Your task to perform on an android device: Browse for toys in the Snapdeal app.
Image 0: 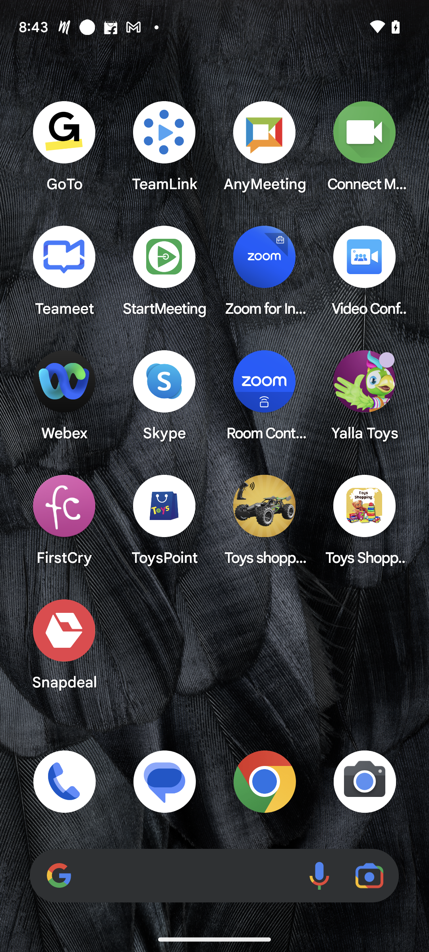
Open the Snapdeal app.
Step 0: open app "Snapdeal"
Image 1: 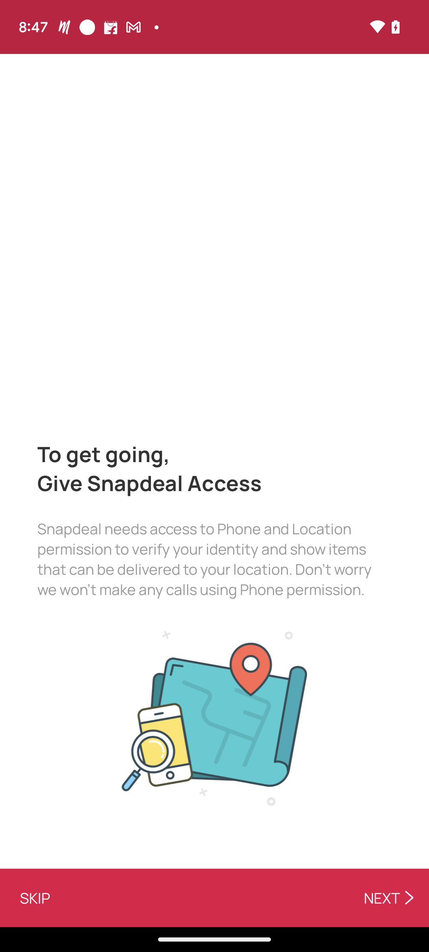
click on the skip option presented on the left side of the bottom.
Step 1: click (35, 898)
Image 2: 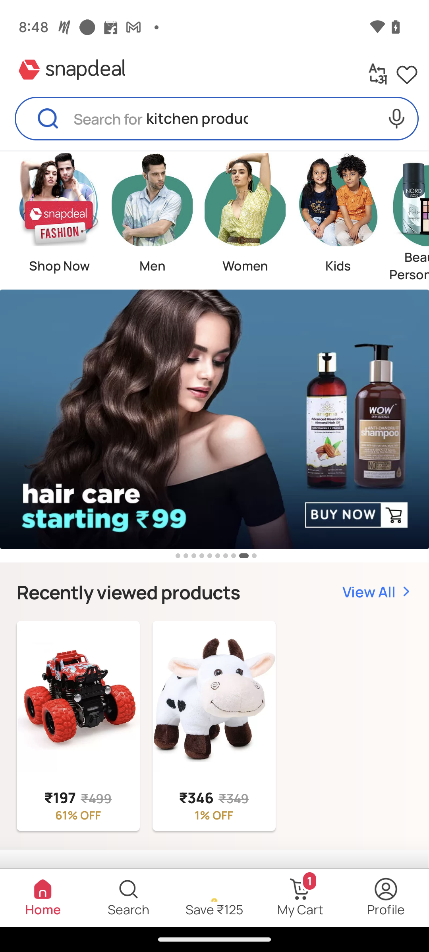
Click on the "kids" option presented on the third number from the top on the right side.
Step 2: click (338, 265)
Image 3: 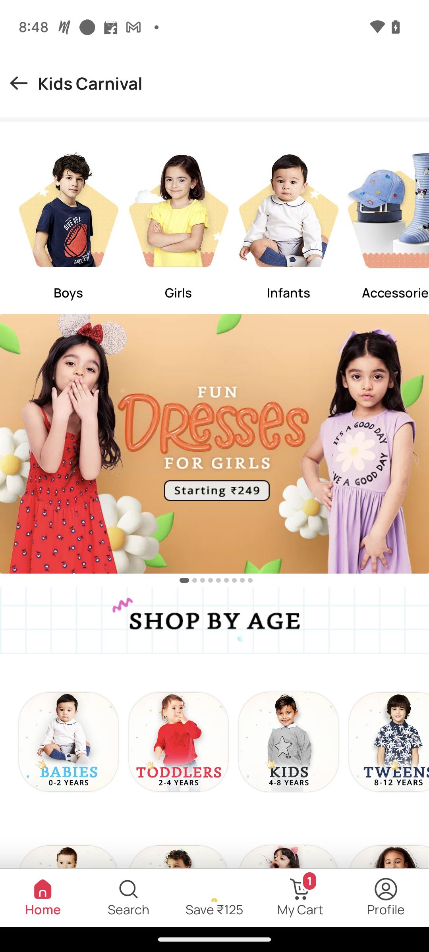
swipe right for the toys option.
Step 3: scroll right
Image 4: 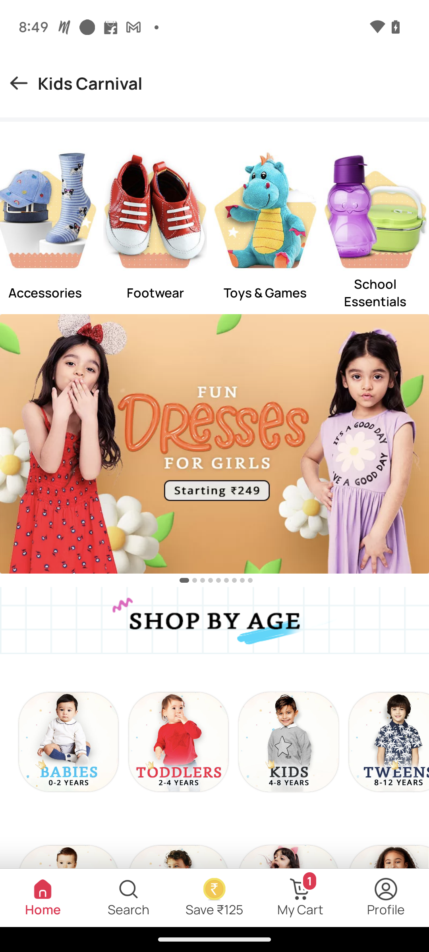
click on the  toys& games option presented on the second number from the top right
Step 4: click (265, 207)
Image 5: 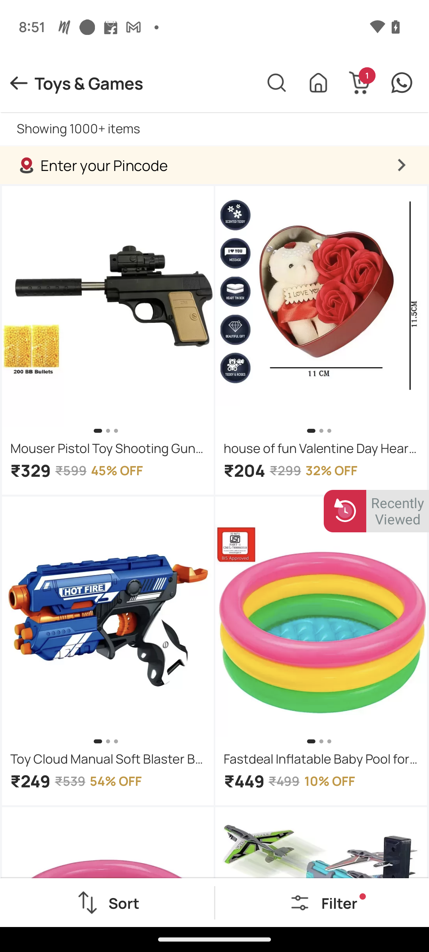
scroll up for the toys
Step 5: scroll down
Image 6: 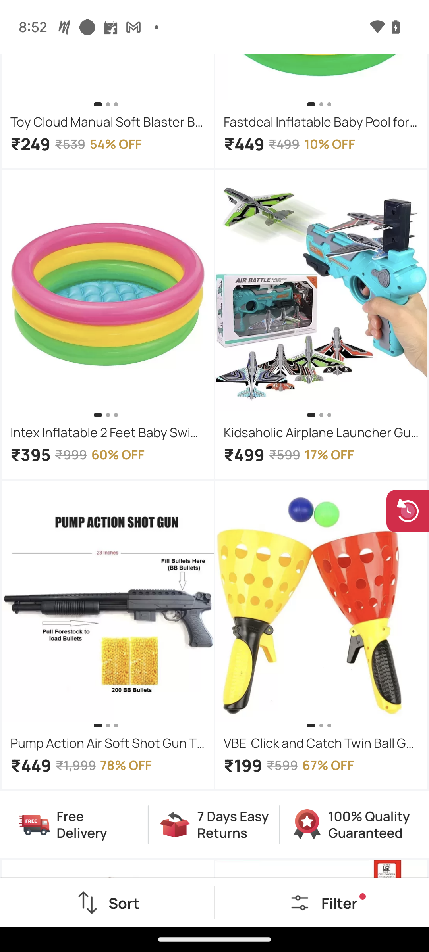
Click on the "pump action air soft shot gun" presented on the last row from the top on the left side.
Step 6: click (78, 700)
Image 7: 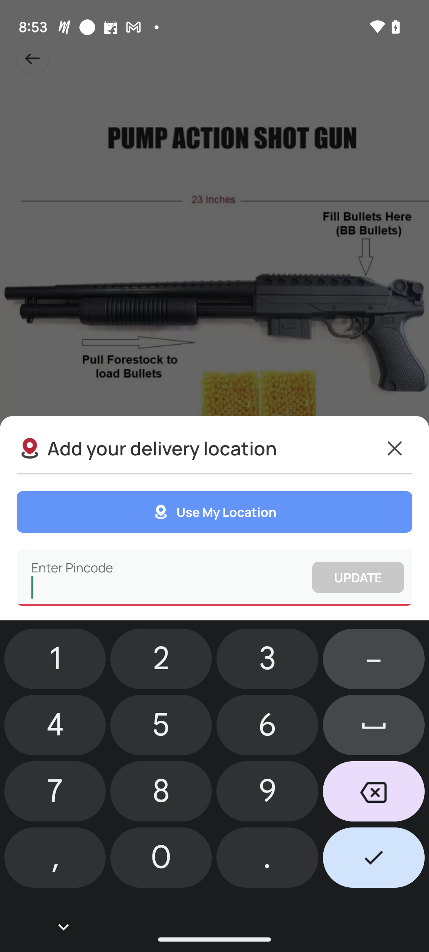
click on the X icon
Step 7: click (394, 448)
Image 8: 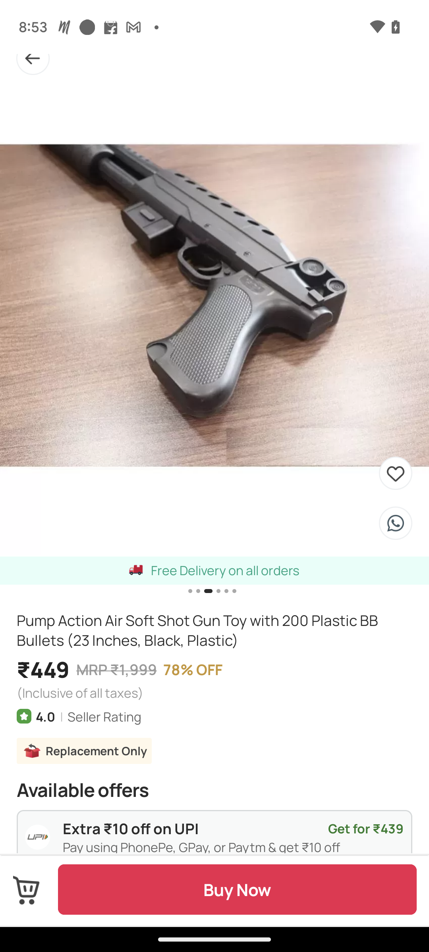
scroll up to read information about the product.
Step 8: scroll down
Image 9: 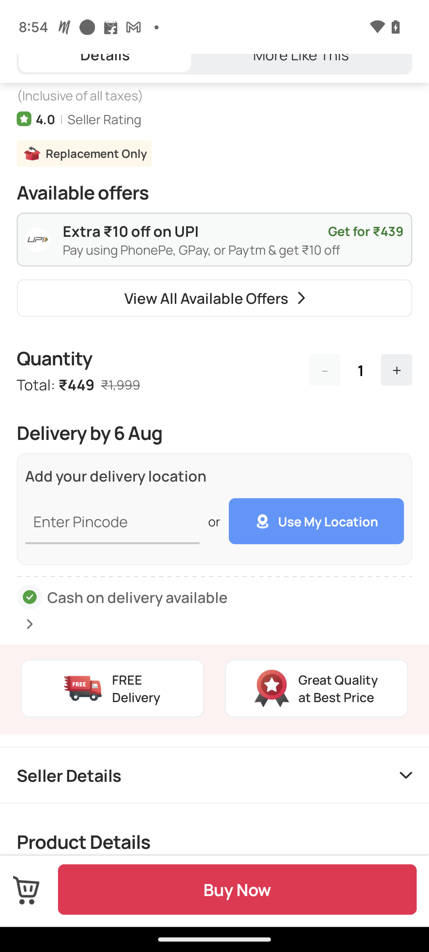
scroll up to read information about the product.
Step 9: scroll down